Your task to perform on an android device: In the Breethe app, I would like to begin the meditation for full body relaxation.
Image 0: 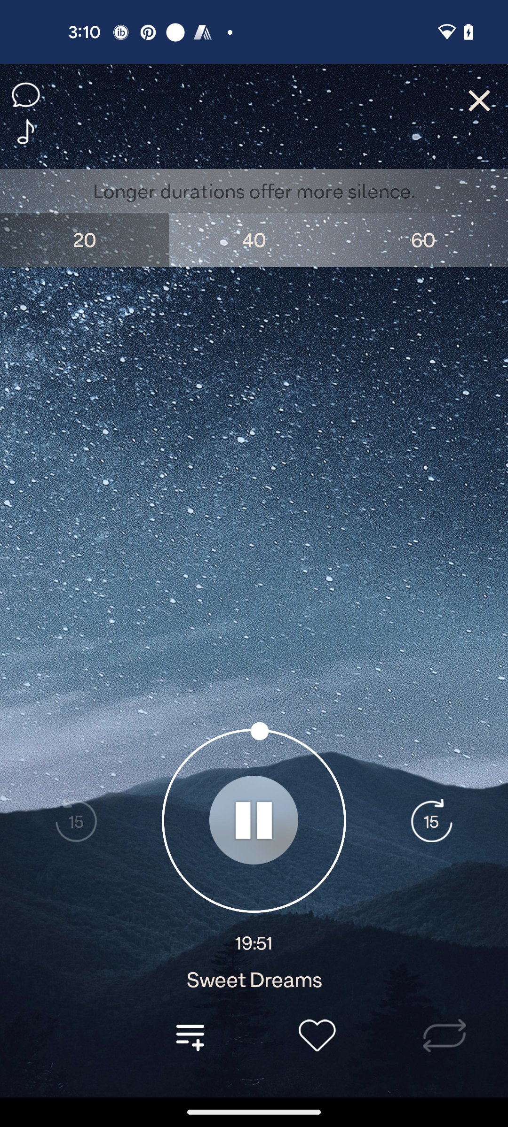
Go back to the previous page
Step 0: press back button
Image 1: 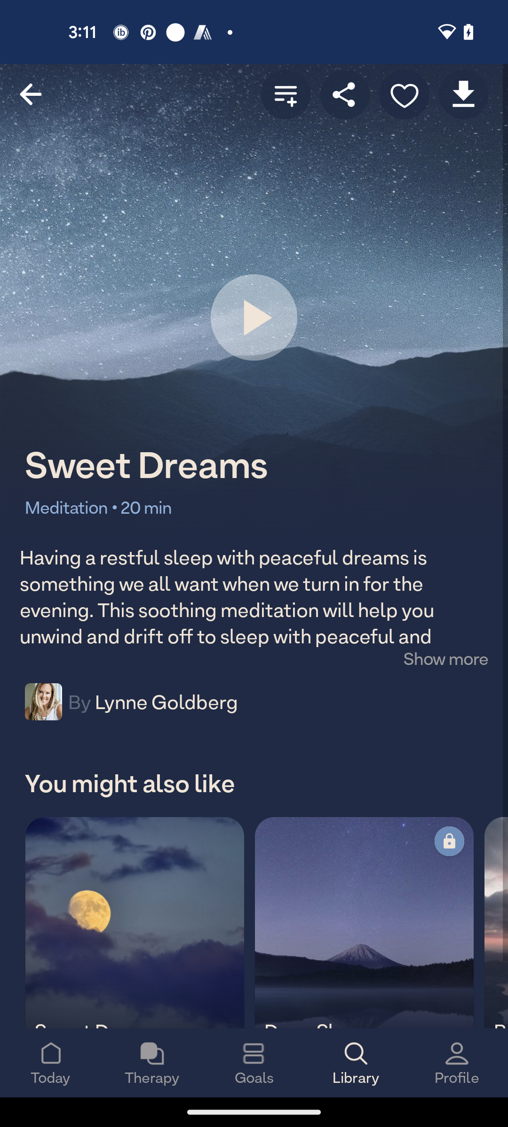
Go to the Today tab
Step 1: click (44, 1047)
Image 2: 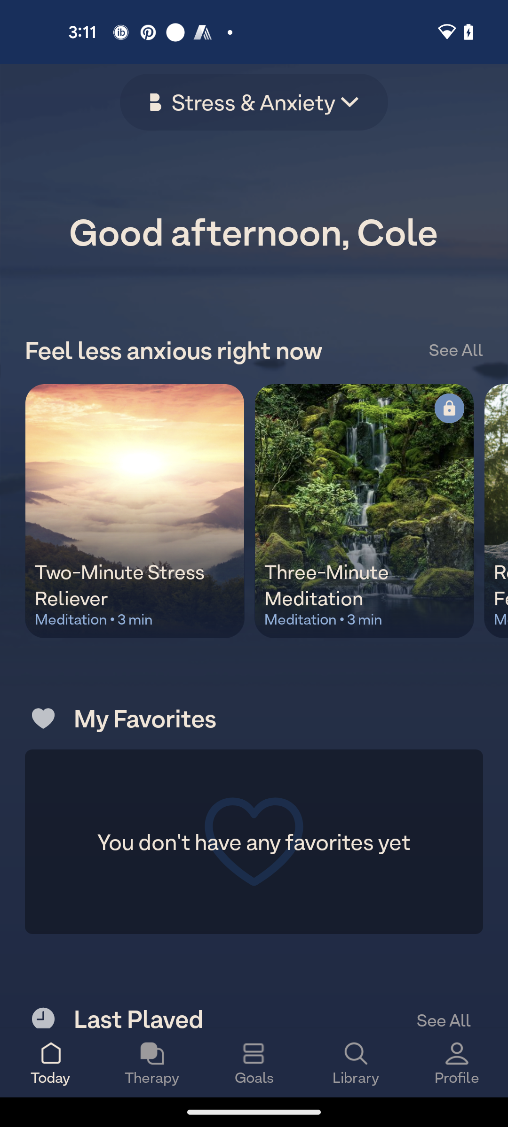
Swipe up to view meditation for relaxation 
Step 2: scroll down
Image 3: 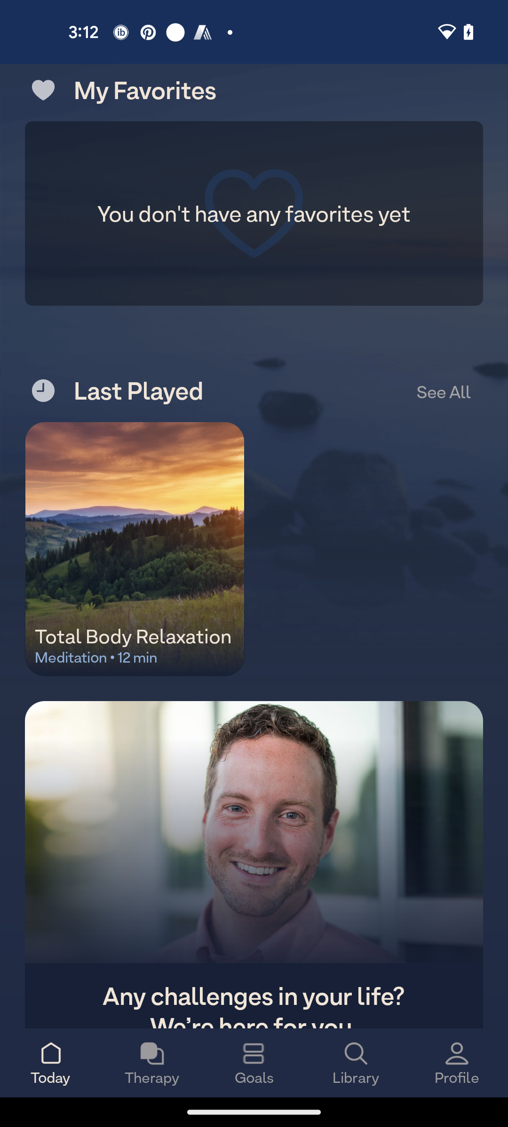
Click on the Total Body Relaxation
Step 3: click (81, 517)
Image 4: 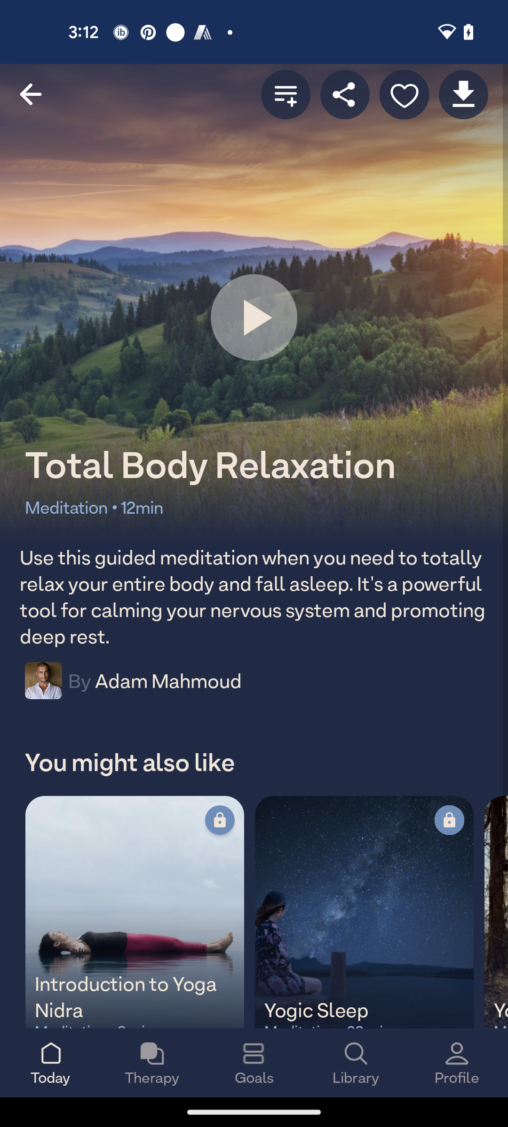
Click on the Play button
Step 4: click (255, 316)
Image 5: 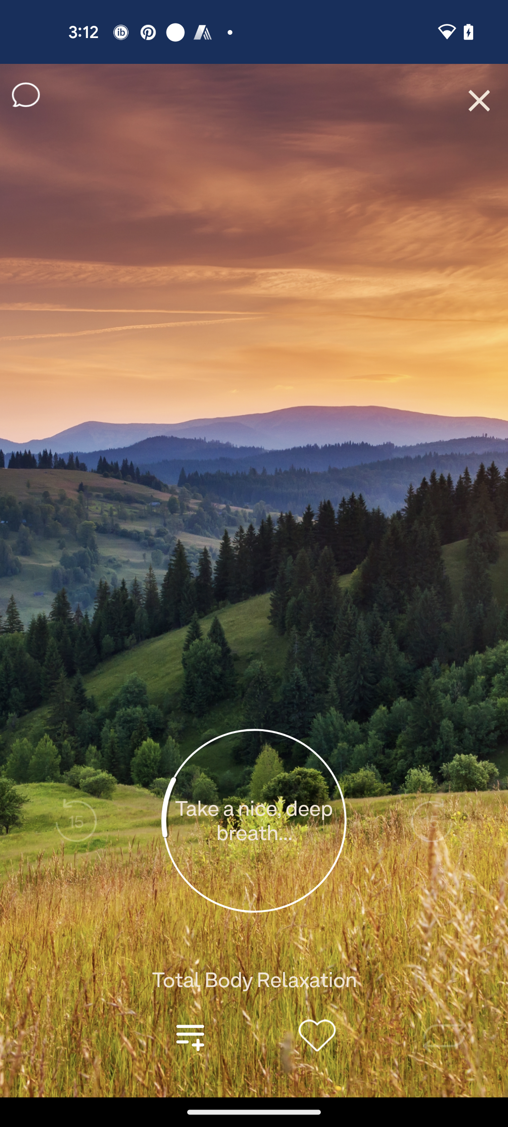
Click on the Play button
Step 5: wait